Your task to perform on an android device: I want to add a product to my cart on the Snapdeal app.
Image 0: 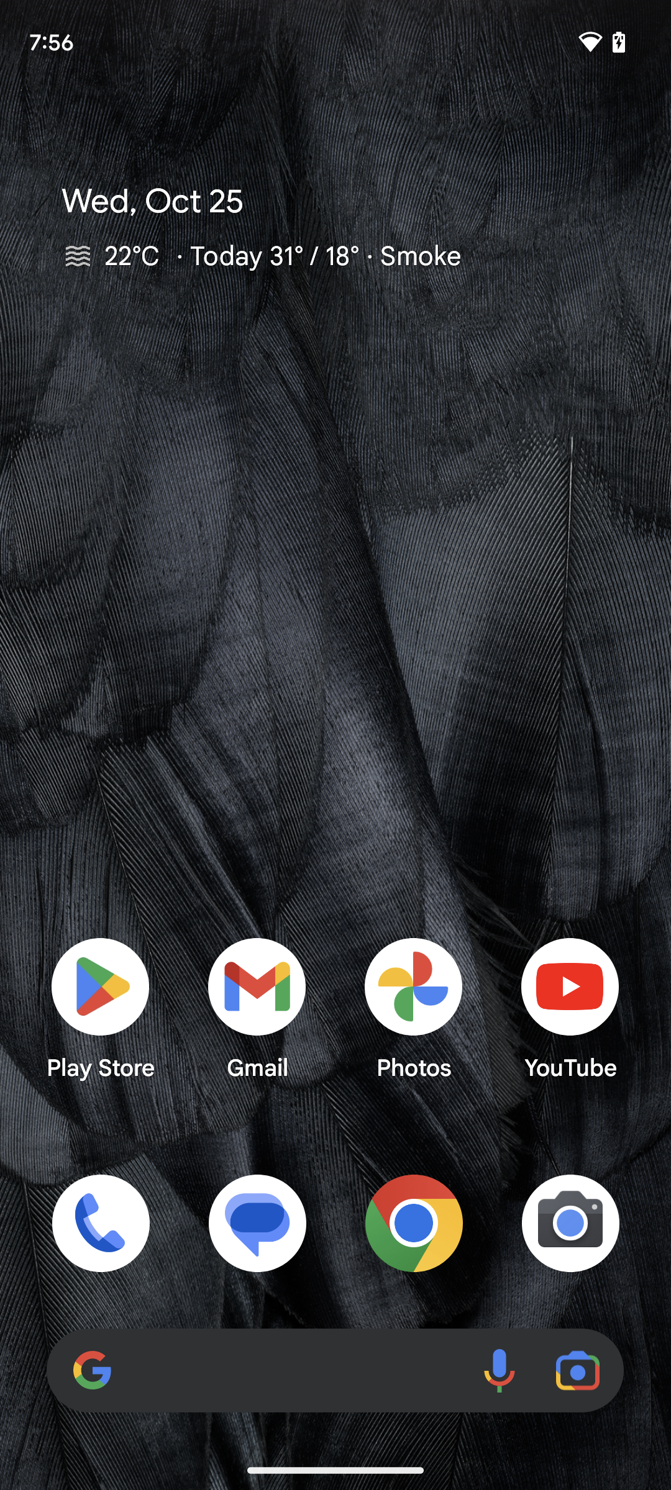
Open the Snapdeal app.
Step 0: open app "Snapdeal"
Image 1: 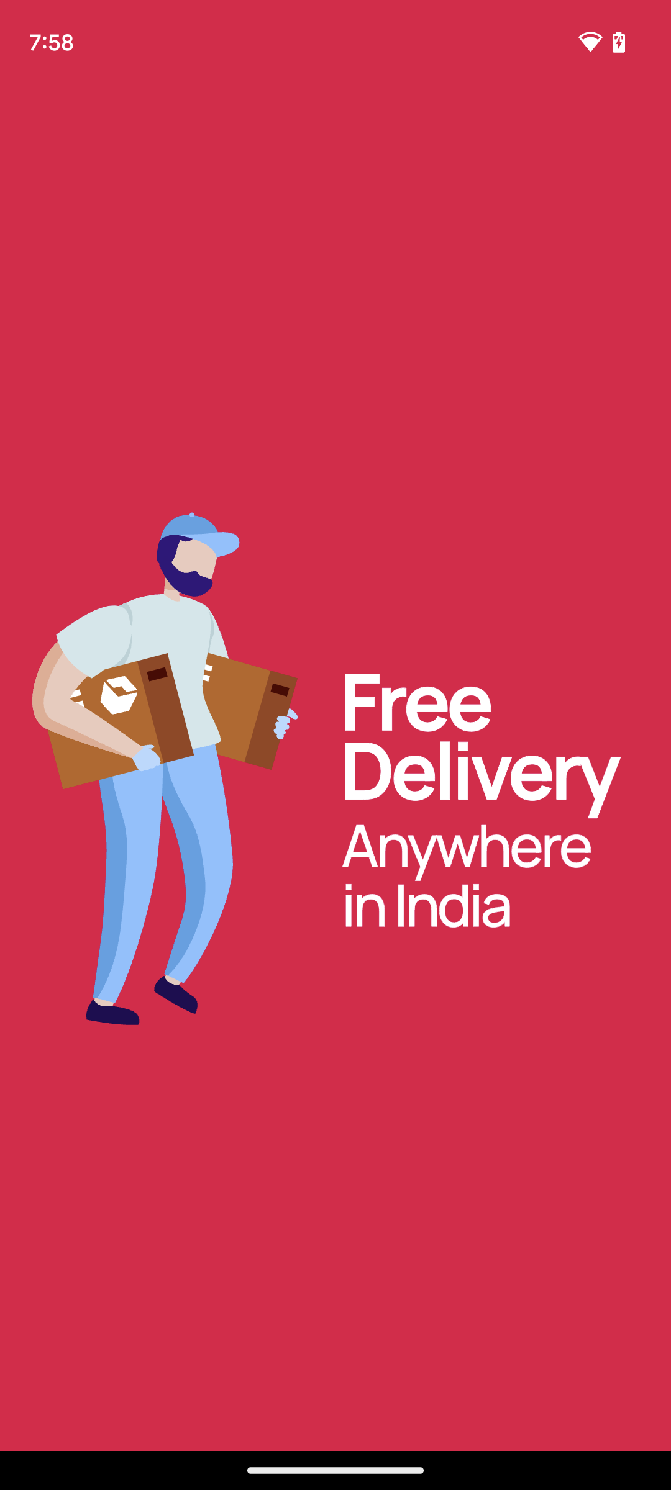
Open the Snapdeal app.
Step 1: wait
Image 2: 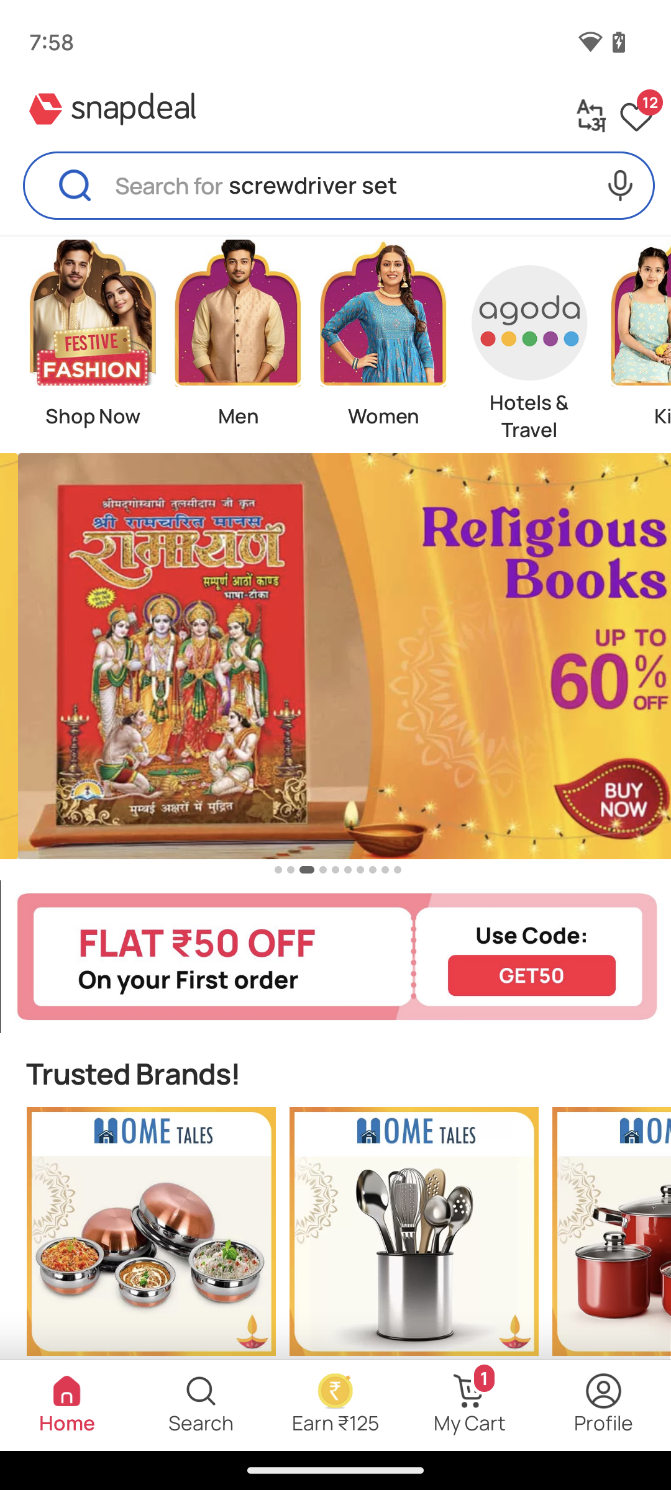
Tap on the search bar at the top of the screen.
Step 2: click (299, 184)
Image 3: 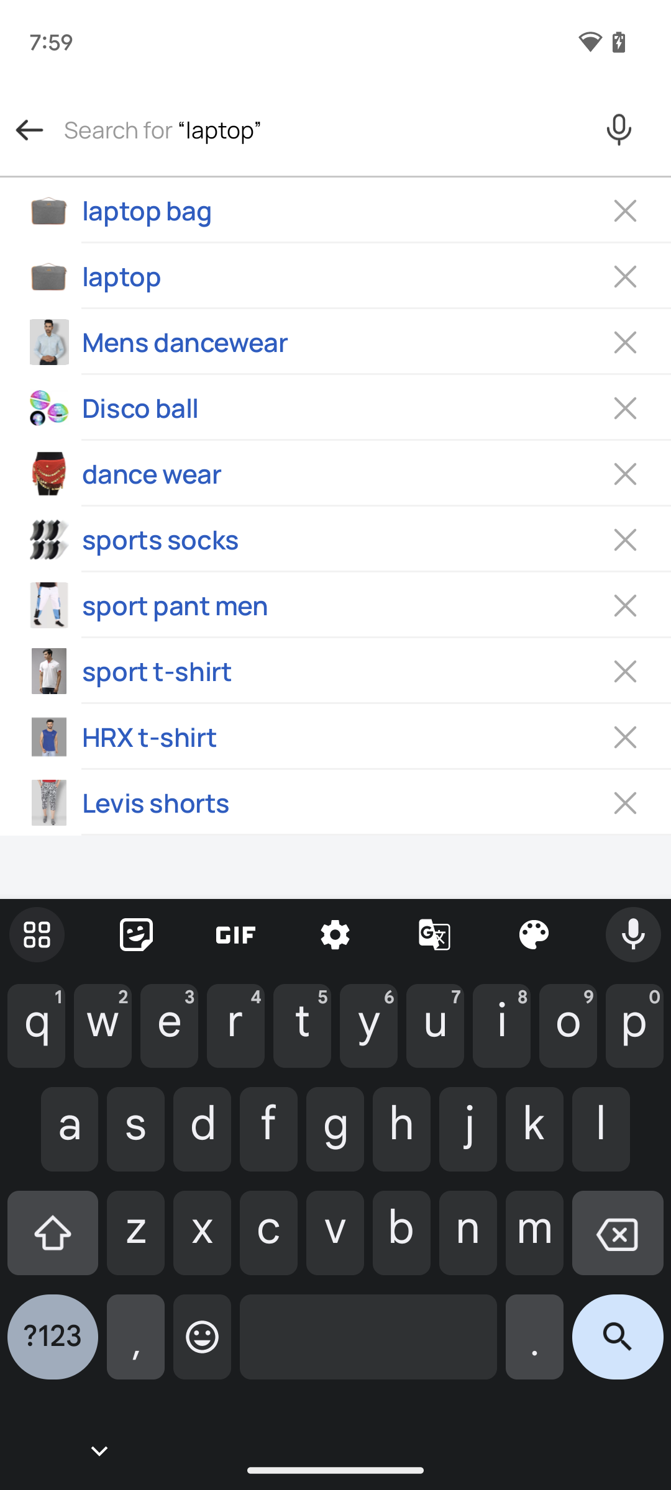
Tap on the search bar at the top of the screen.
Step 3: type "Search for shirts."
Image 4: 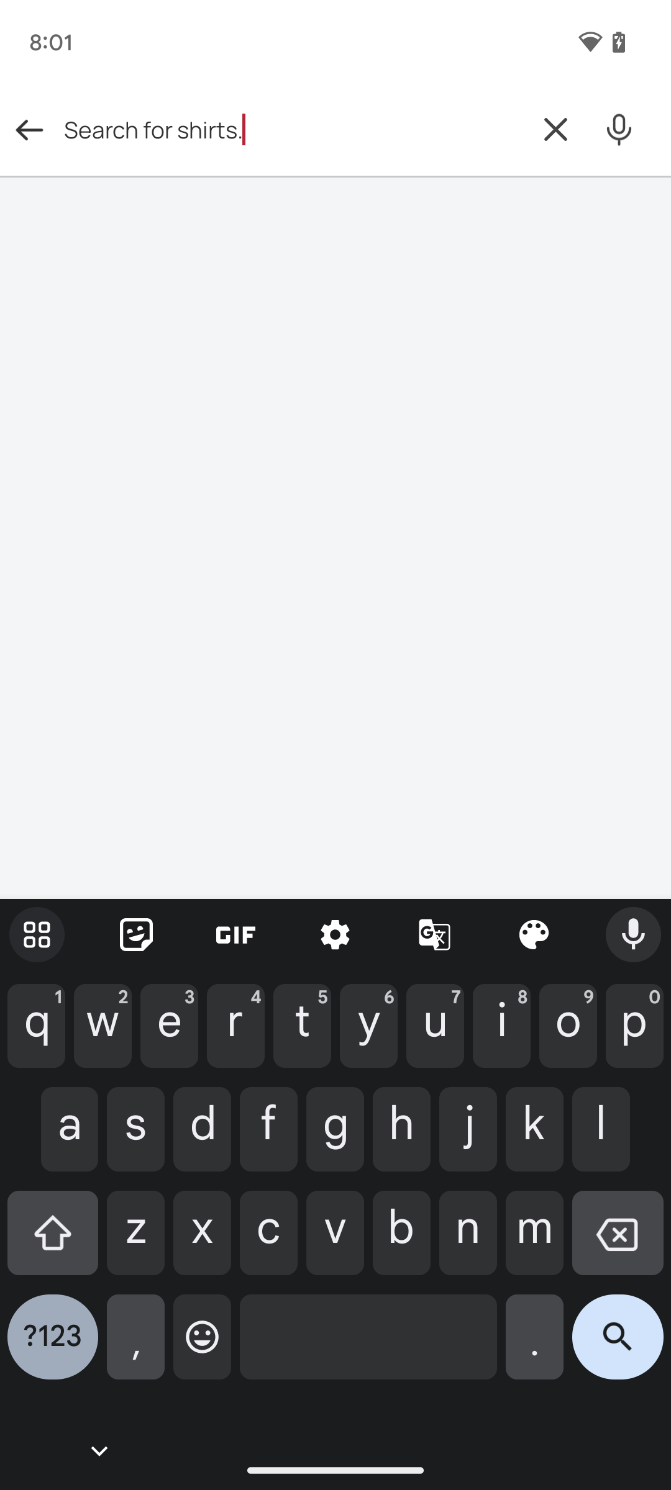
Tap on the search icon at the bottom of the screen.
Step 4: click (618, 1347)
Image 5: 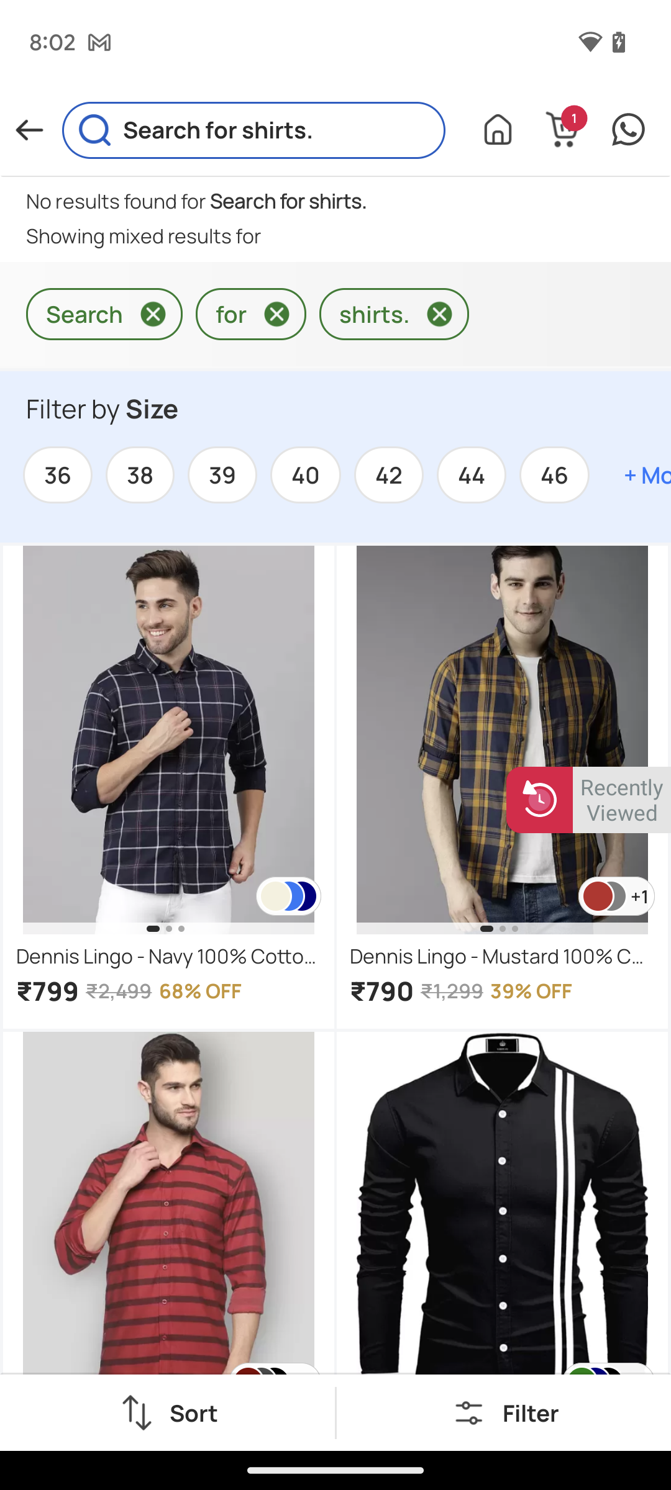
Tap on the first shirt present on the screen.
Step 5: click (139, 702)
Image 6: 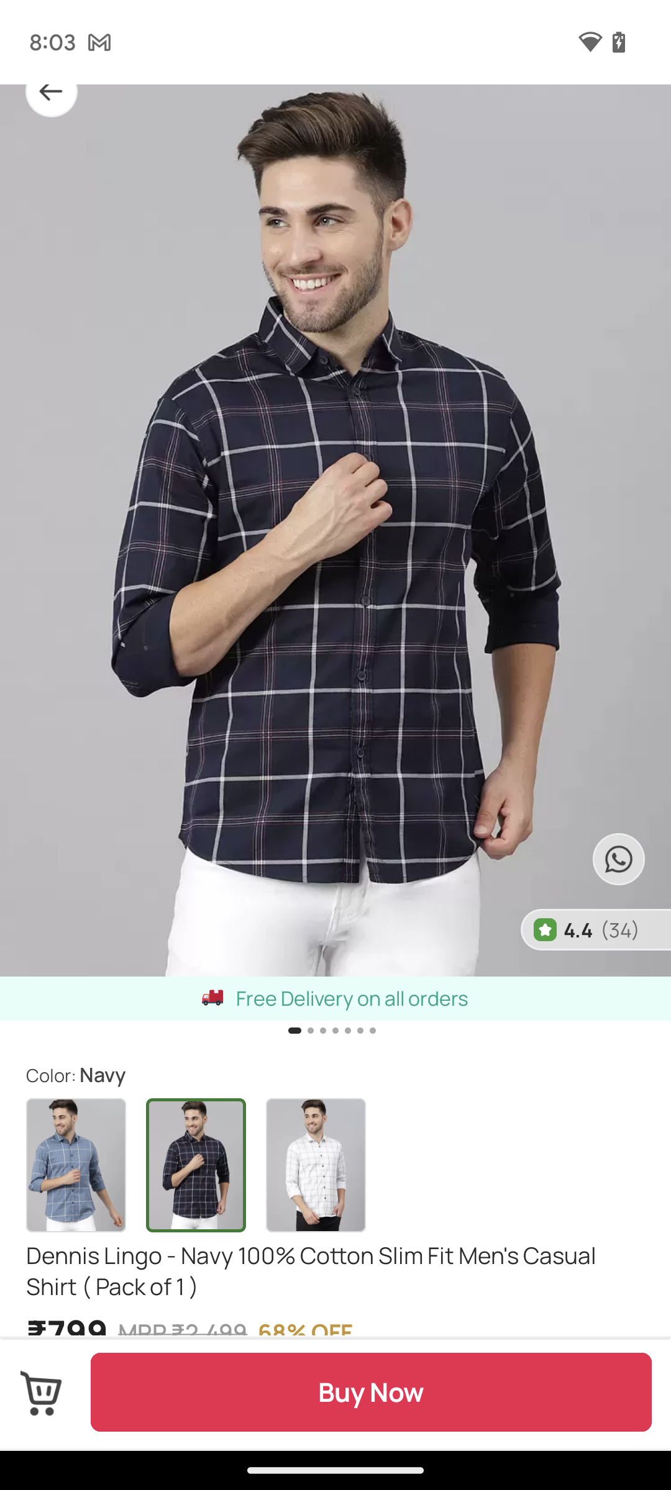
Tap on the cart icon at the bottom of the screen.
Step 6: click (101, 1386)